Your task to perform on an android device: View for the steak that has five star rating in the Albertsons app.
Image 0: 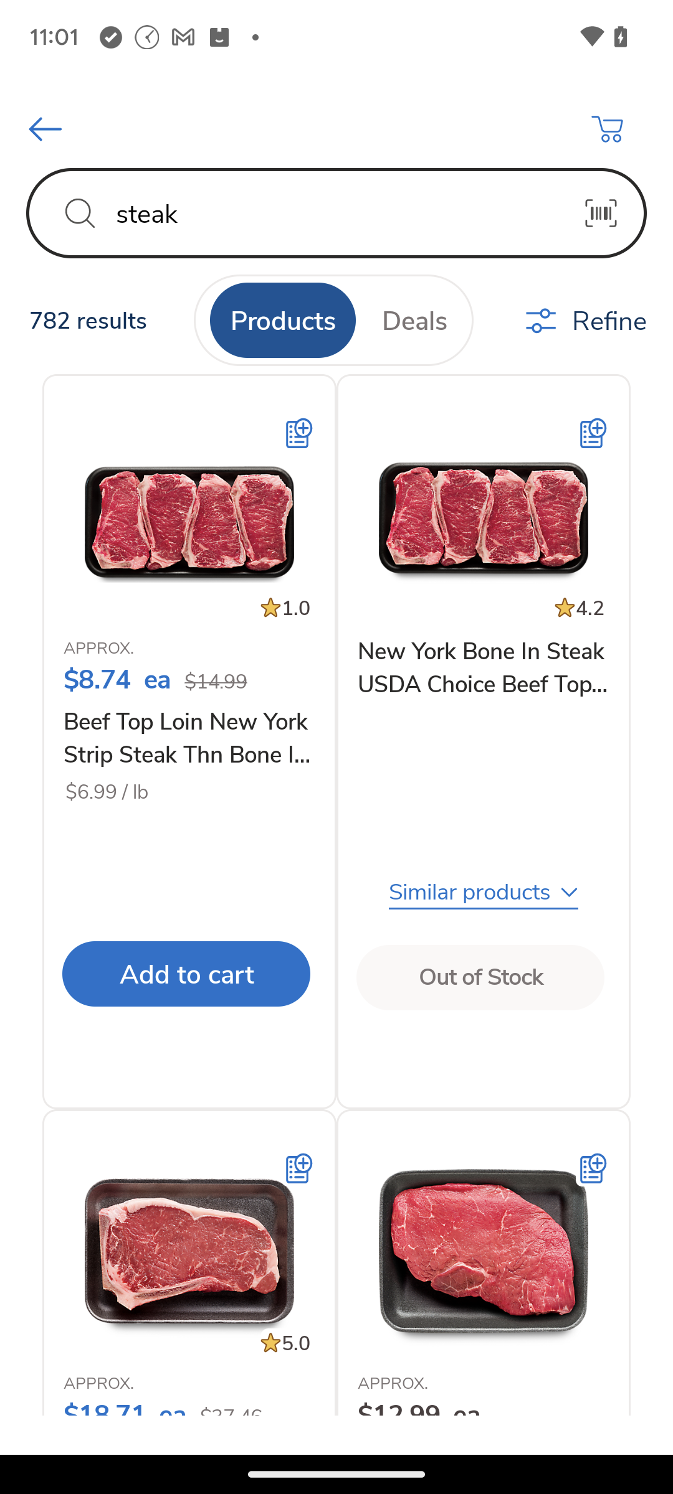
Swipe down to view the steak that has five star rating.
Step 0: scroll down
Image 1: 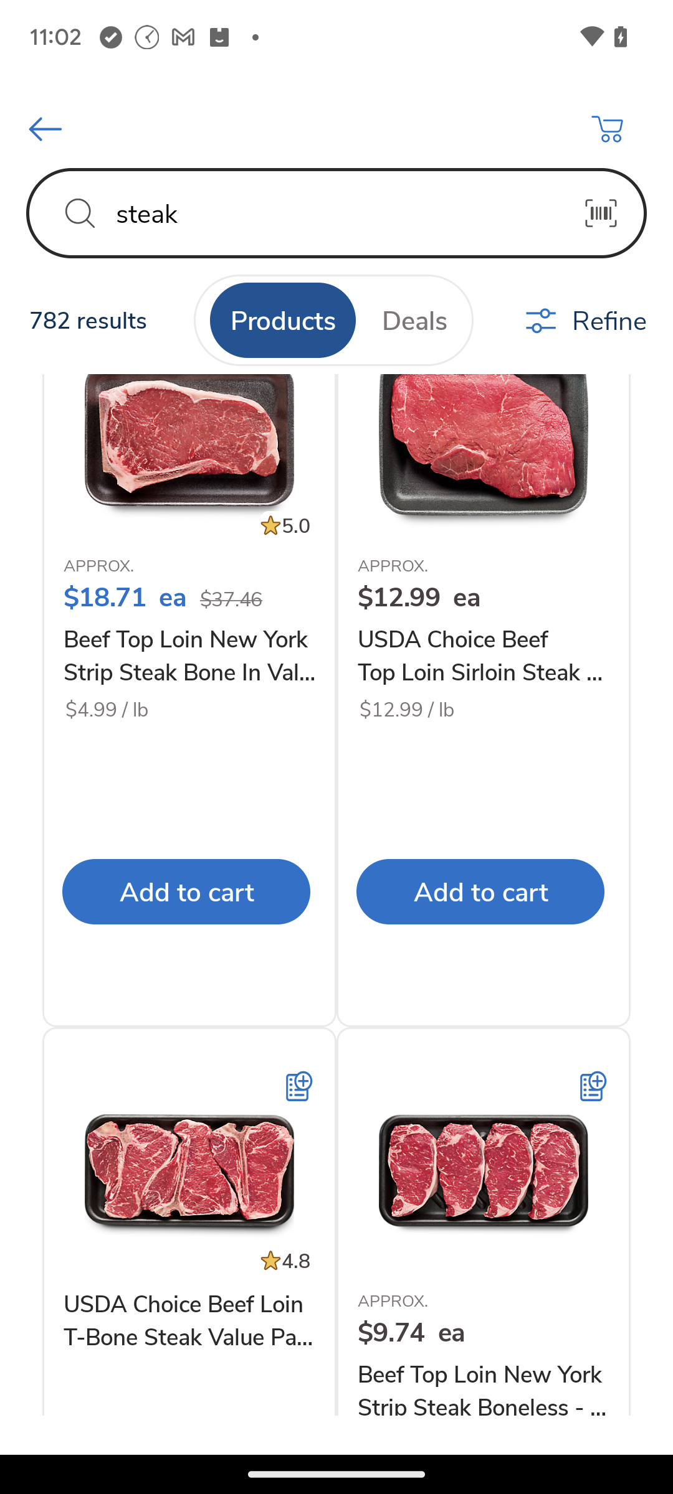
Select the strip steak that has a 5 star rating.
Step 1: click (189, 700)
Image 2: 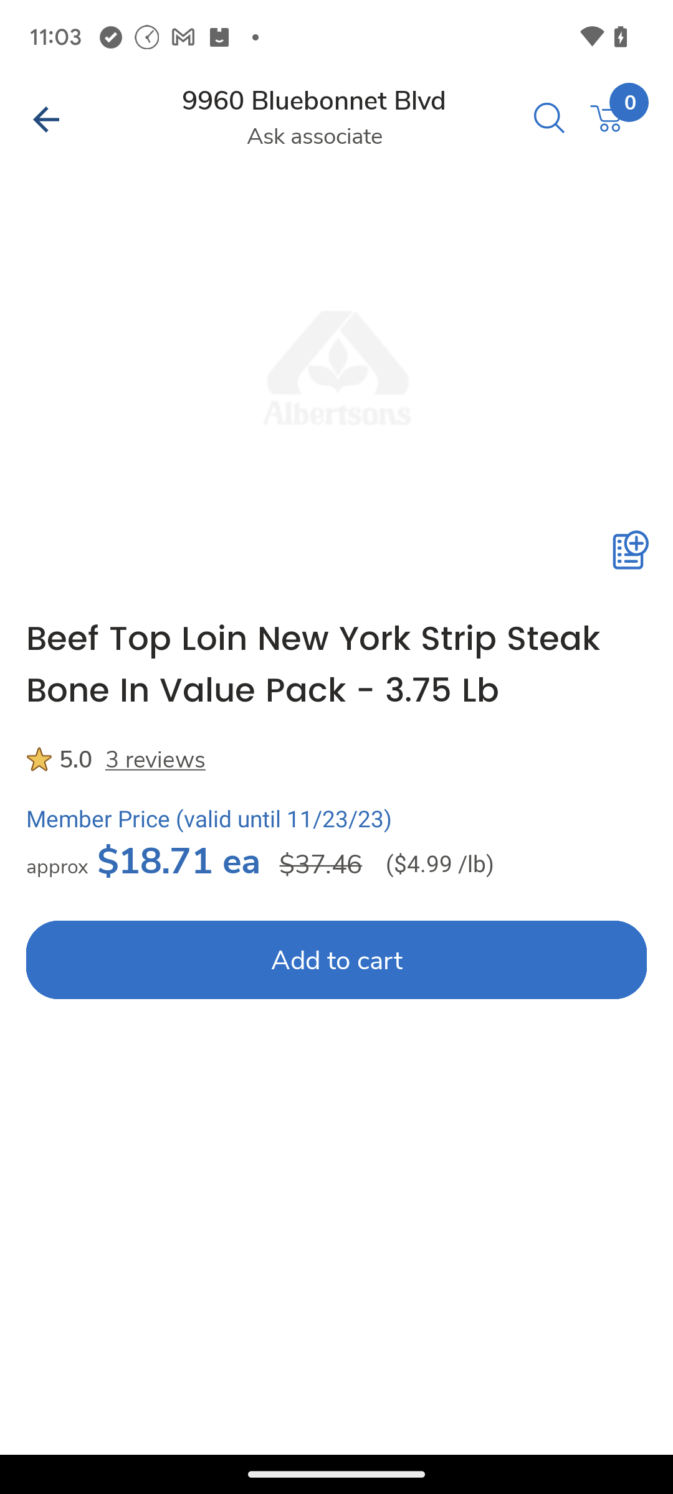
Select the strip steak that has a 5 star rating.
Step 2: wait